Your task to perform on an android device: I want to read the reviews of professional cordless screwdrivers by Bosch and what other customers say about them
Image 0: 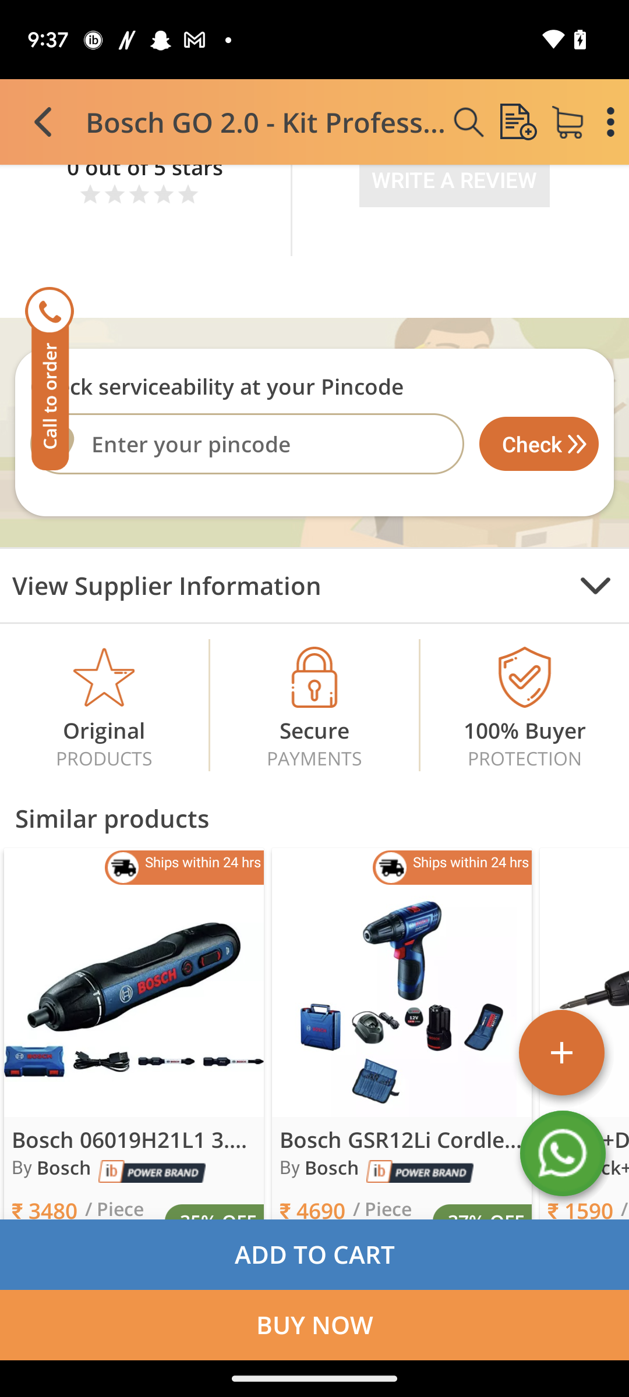
Scroll down to view the ratings option 
Step 0: scroll up